Your task to perform on an android device: Add the Google H0A Home Mini Smart Speaker 1st Generation in Grey (chalk) to my watchlist on the eBay app.
Image 0: 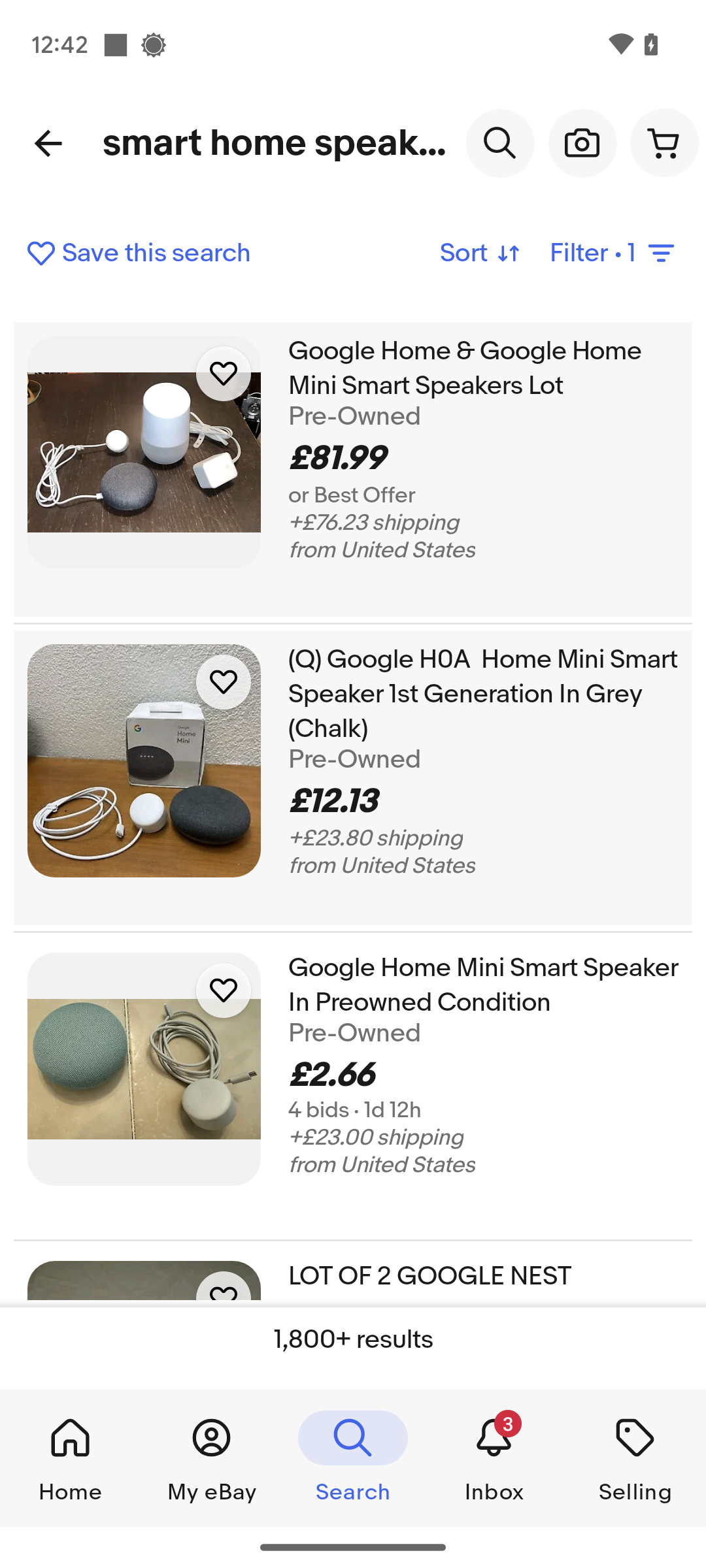
Click on the Google H0A home mini smart speaker 1st generation in Grey(chalk).
Step 0: click (483, 694)
Image 1: 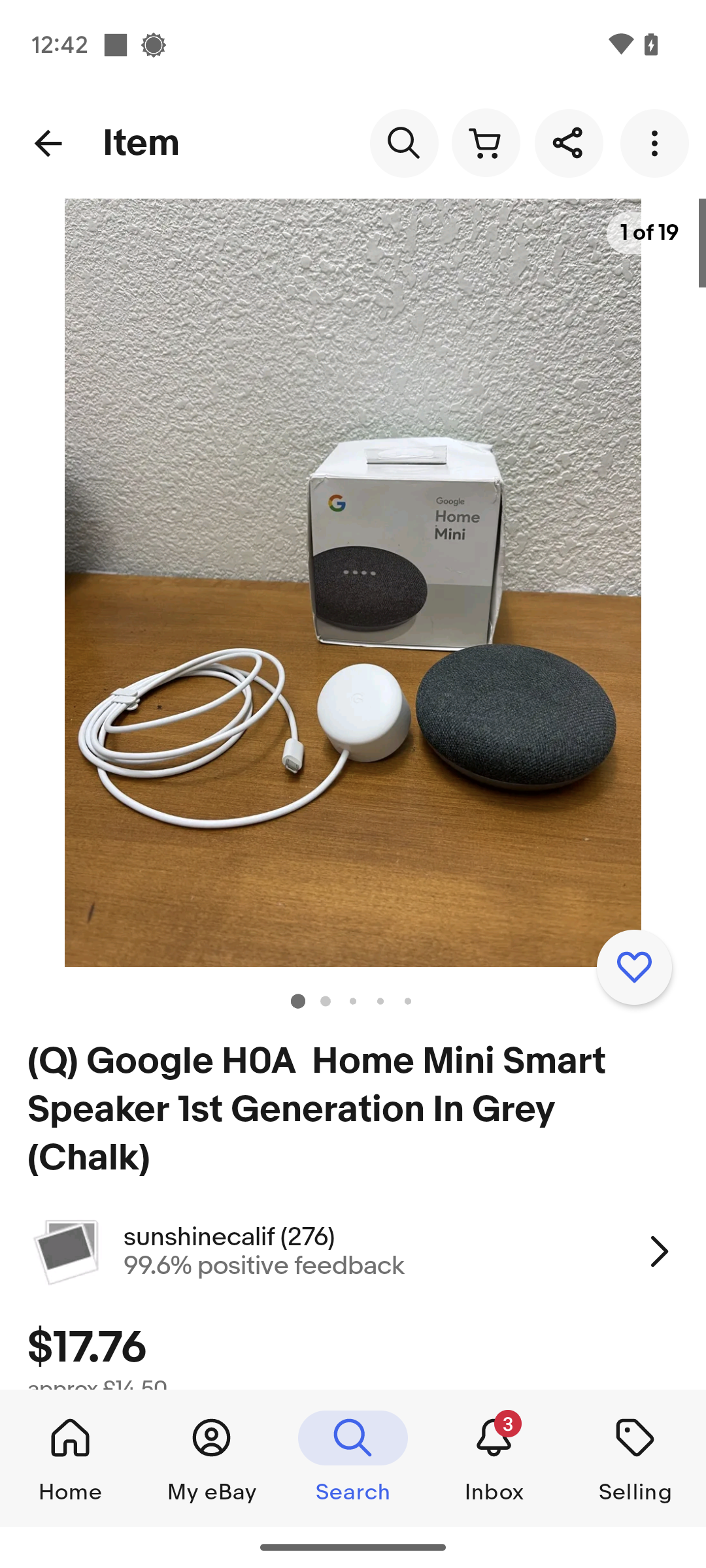
Scroll up on the screen until you find the Add to watchlist tab.
Step 1: scroll down
Image 2: 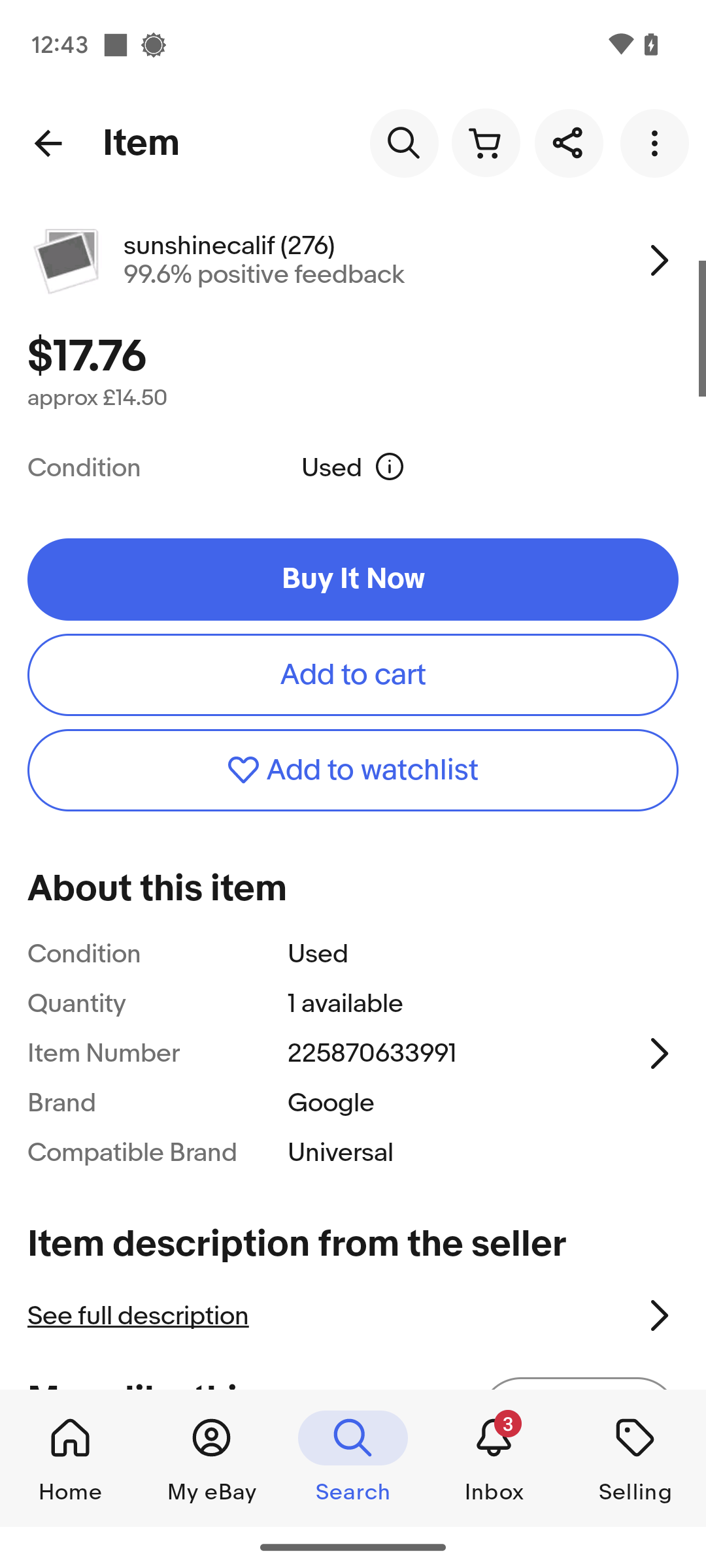
Click on the Add to watchlist tab.
Step 2: click (353, 770)